Your task to perform on an android device: i want to see what has been added to the shopping cart through le marche app 
Image 0: 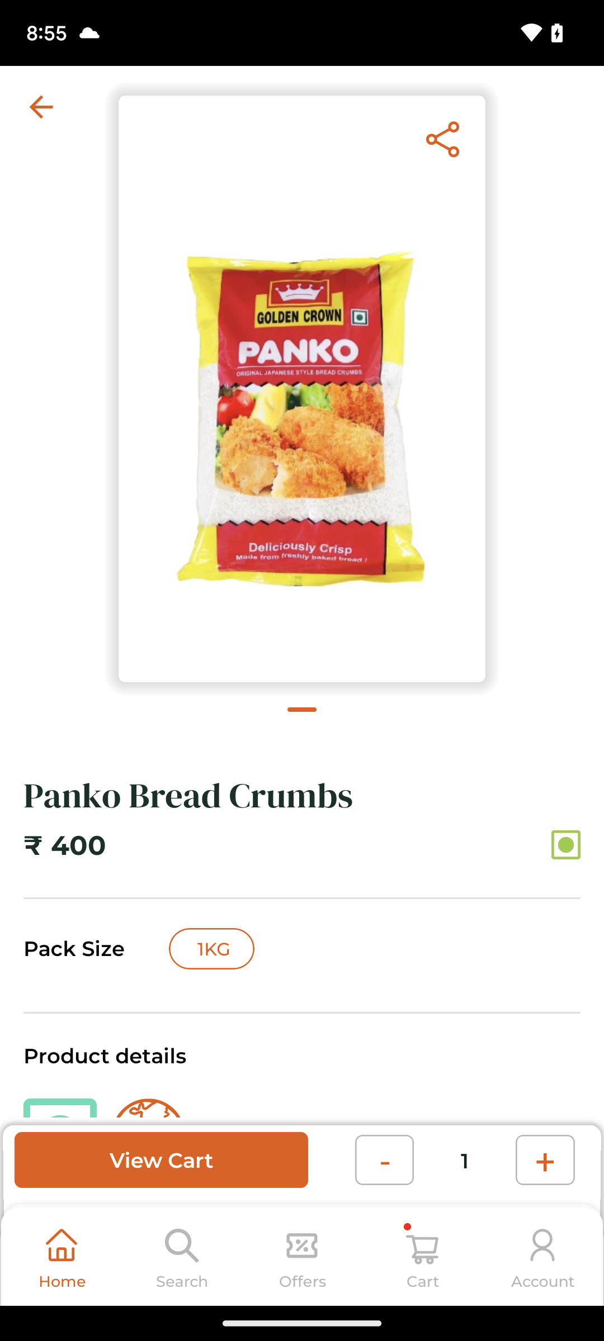
click view cart button at lower left side of the screen to view shopping list 
Step 0: click (162, 1160)